Your task to perform on an android device: I want to view my progress on the Google Fit app's tracker report. 
Image 0: 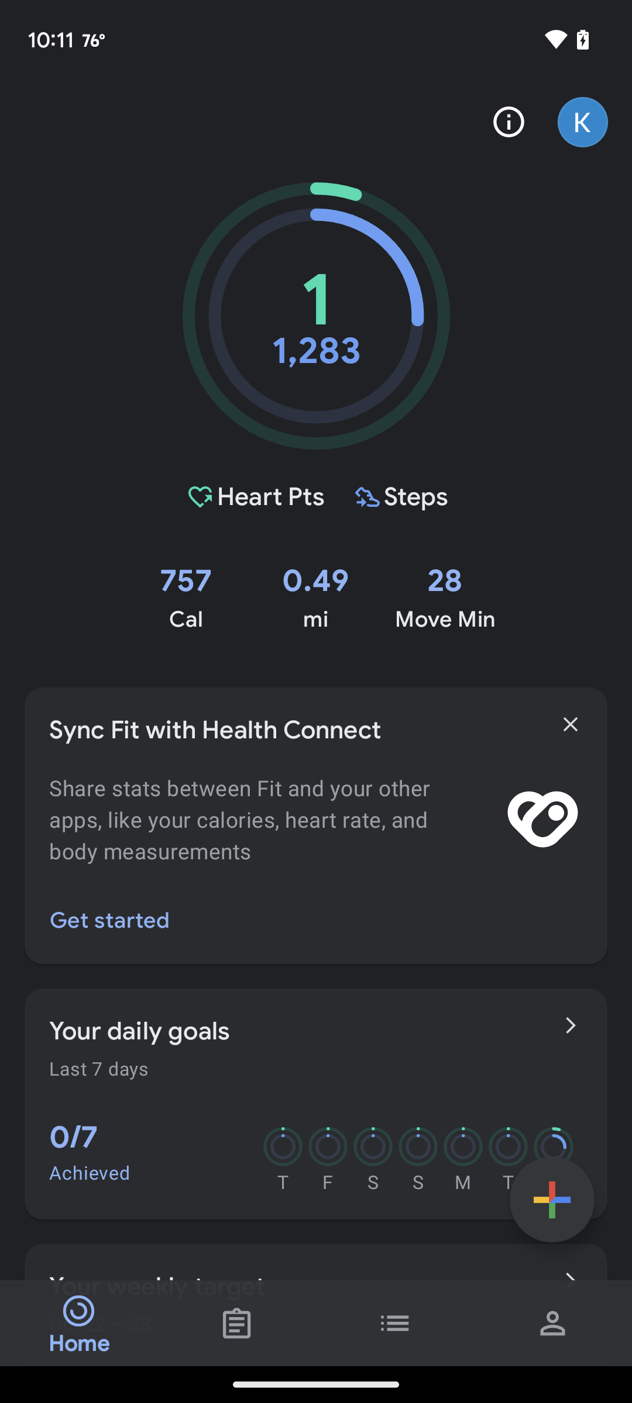
Click on the journal tab
Step 0: click (237, 1323)